Your task to perform on an android device: Open the Calculu app and Perform basic arithmetic operations.
Image 1: 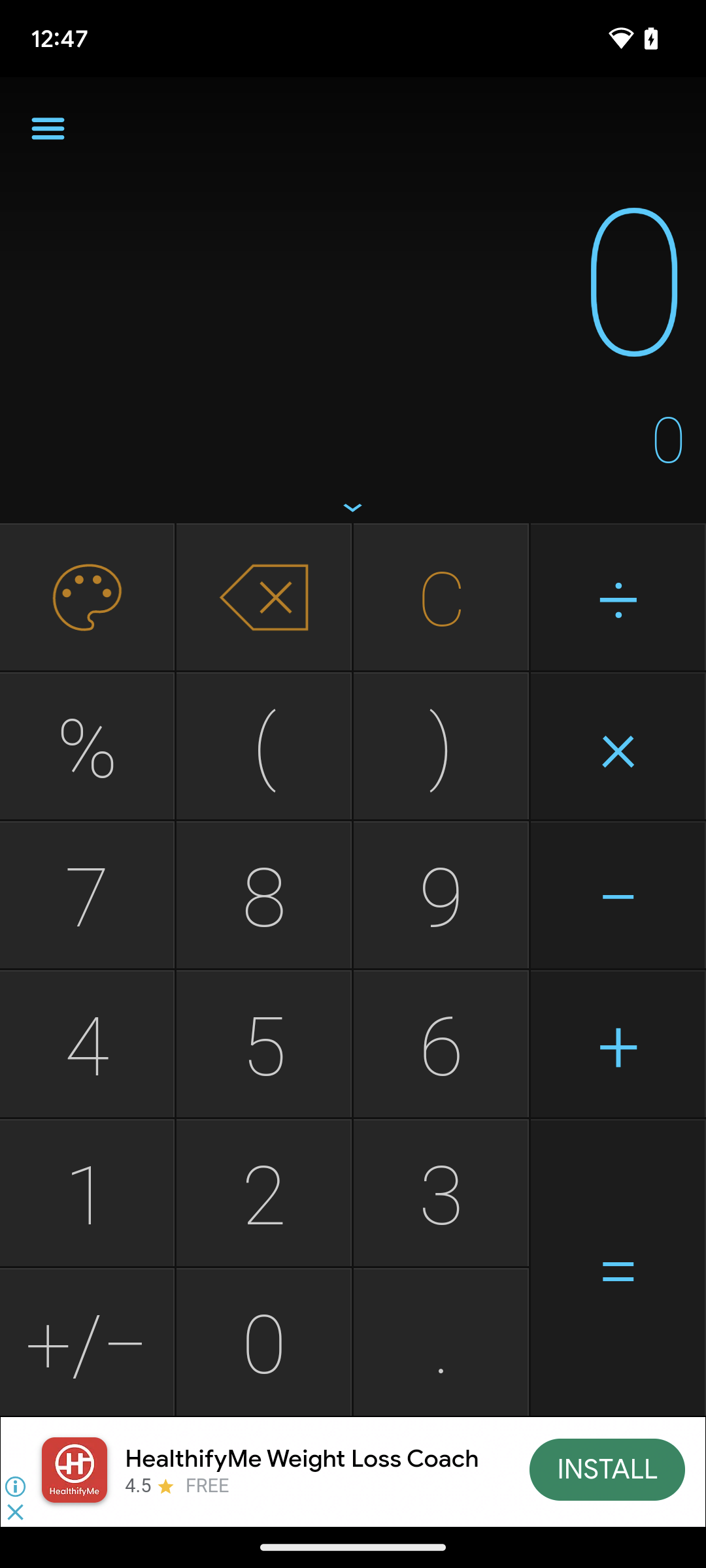
Put any number on the screen and operate it.
Step 1: click (269, 1047)
Image 2: 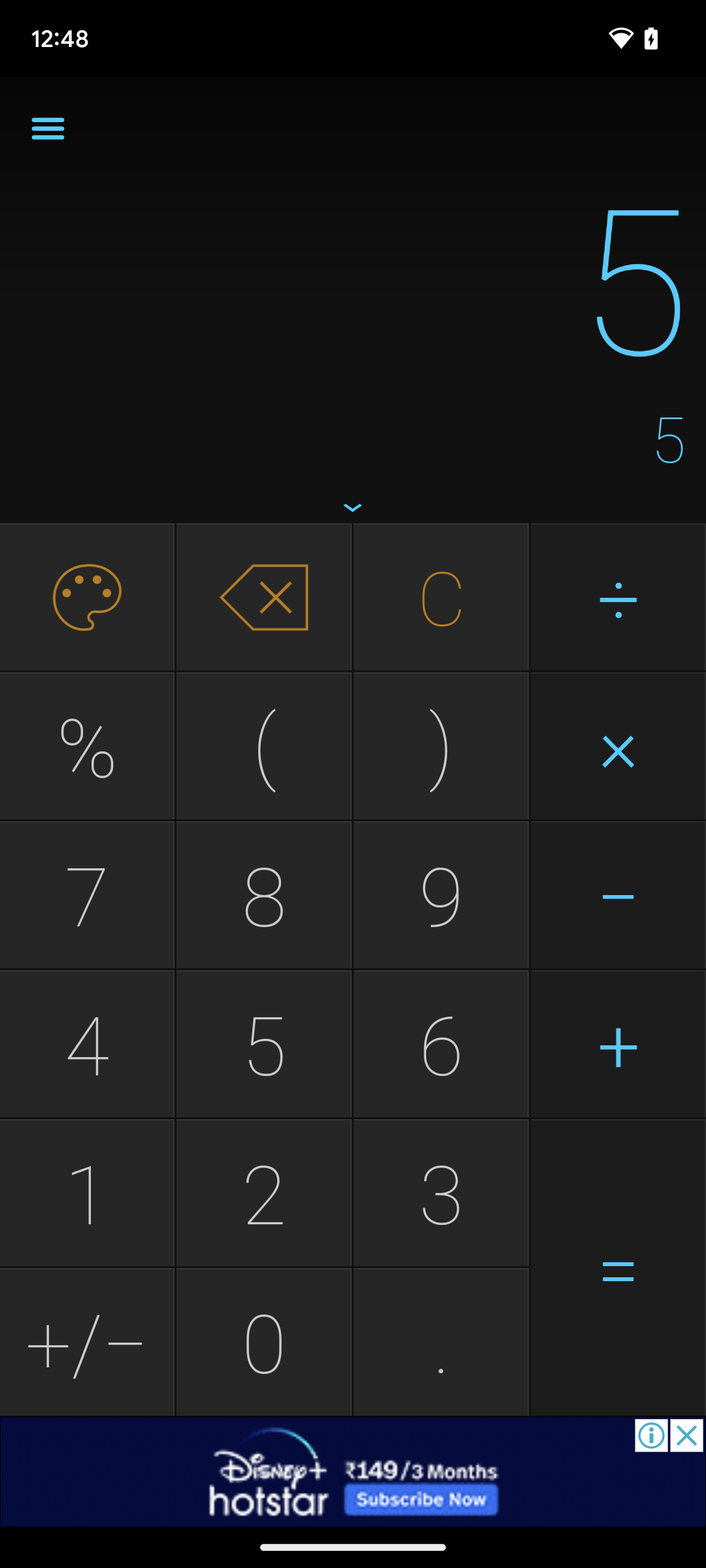
Put any number on the screen and operate it.
Step 2: click (276, 1329)
Image 3: 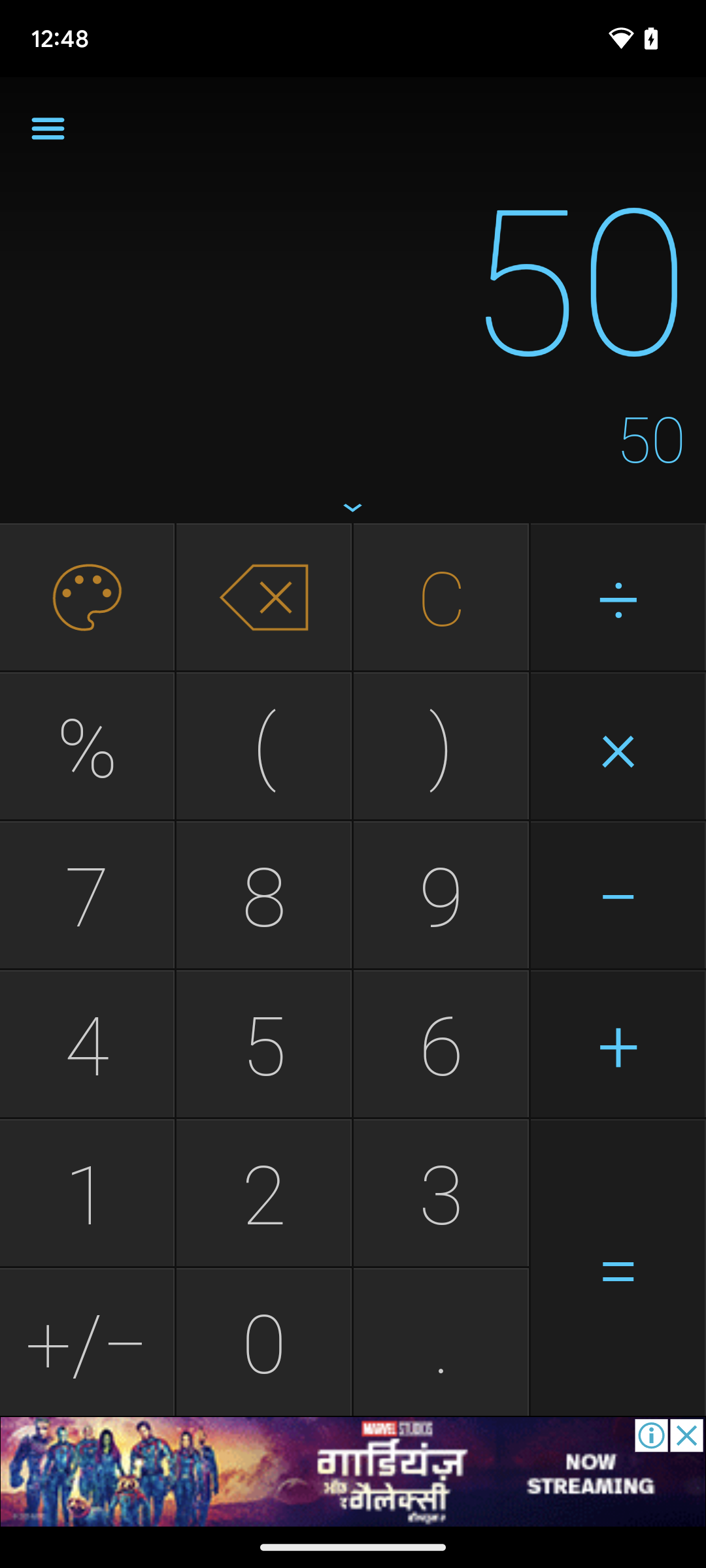
Add an operation
Step 3: click (612, 1047)
Image 4: 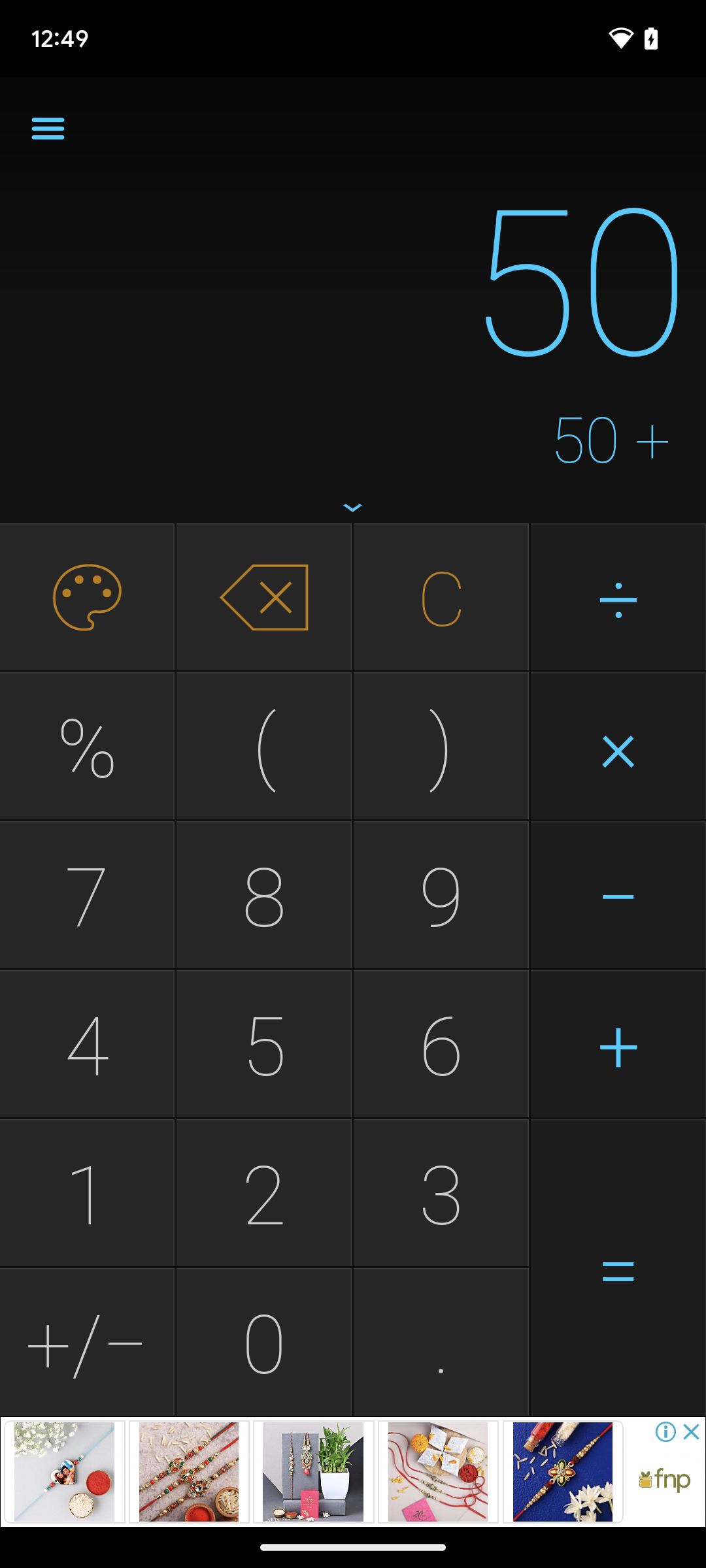
Add another number.
Step 4: click (284, 1199)
Image 5: 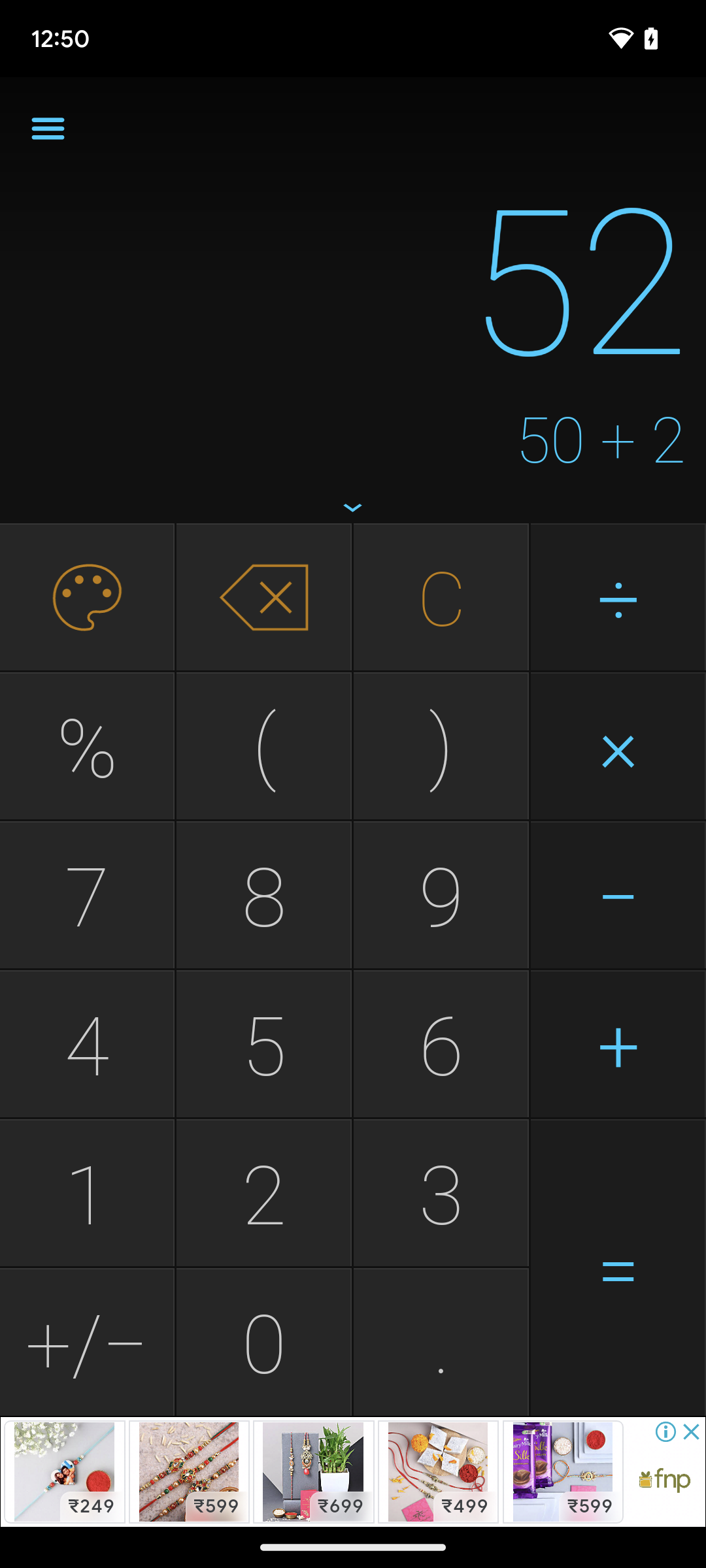
Add another number.
Step 5: click (260, 1347)